Your task to perform on an android device: I have finished my cooking, so can you delete the timer because I don't need it anymore?
Image 0: 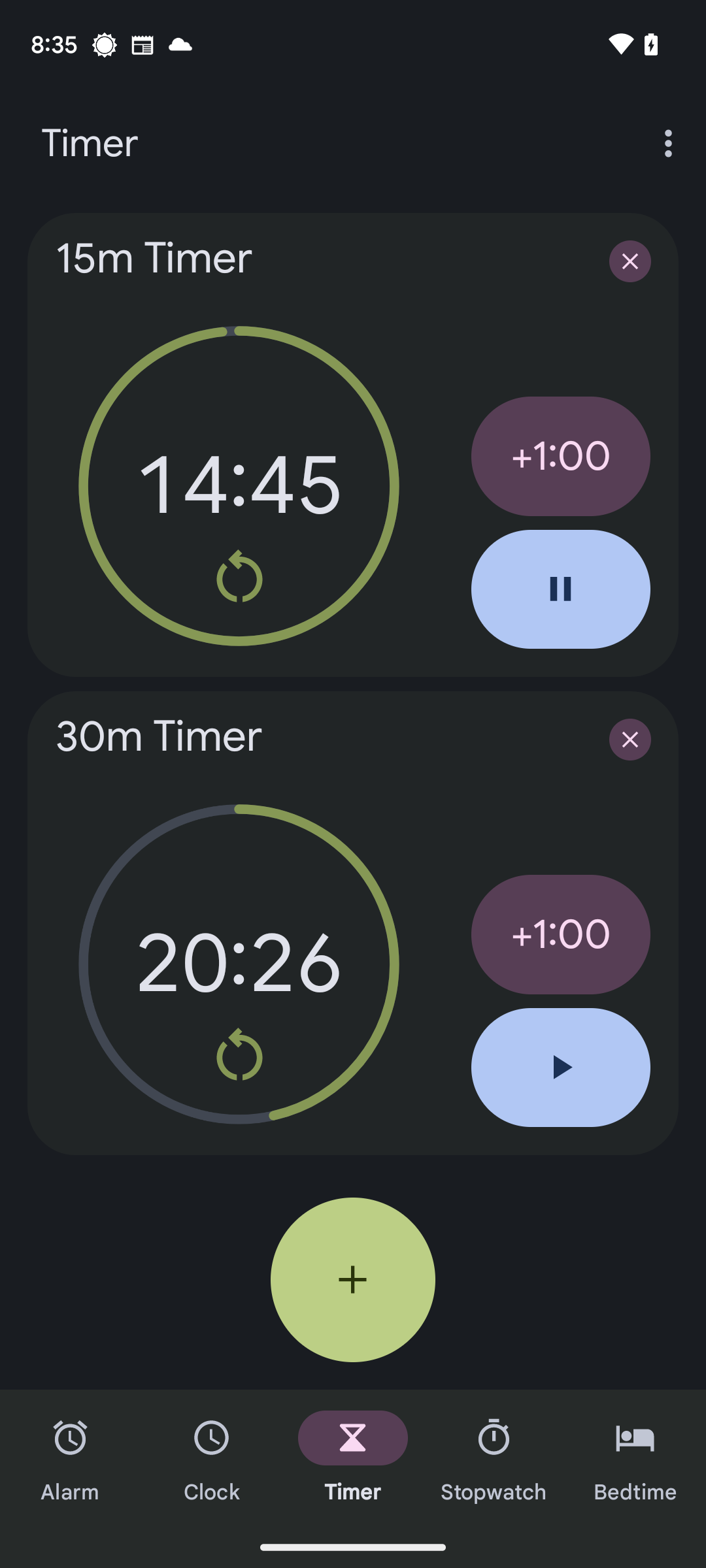
Click on the cross icon on the right side of the first timer.
Step 0: click (630, 261)